Your task to perform on an android device: View the cruise schedules with activity-based sightseeing for an early morning on November 28 by using the Airbnb app.
Image 1: 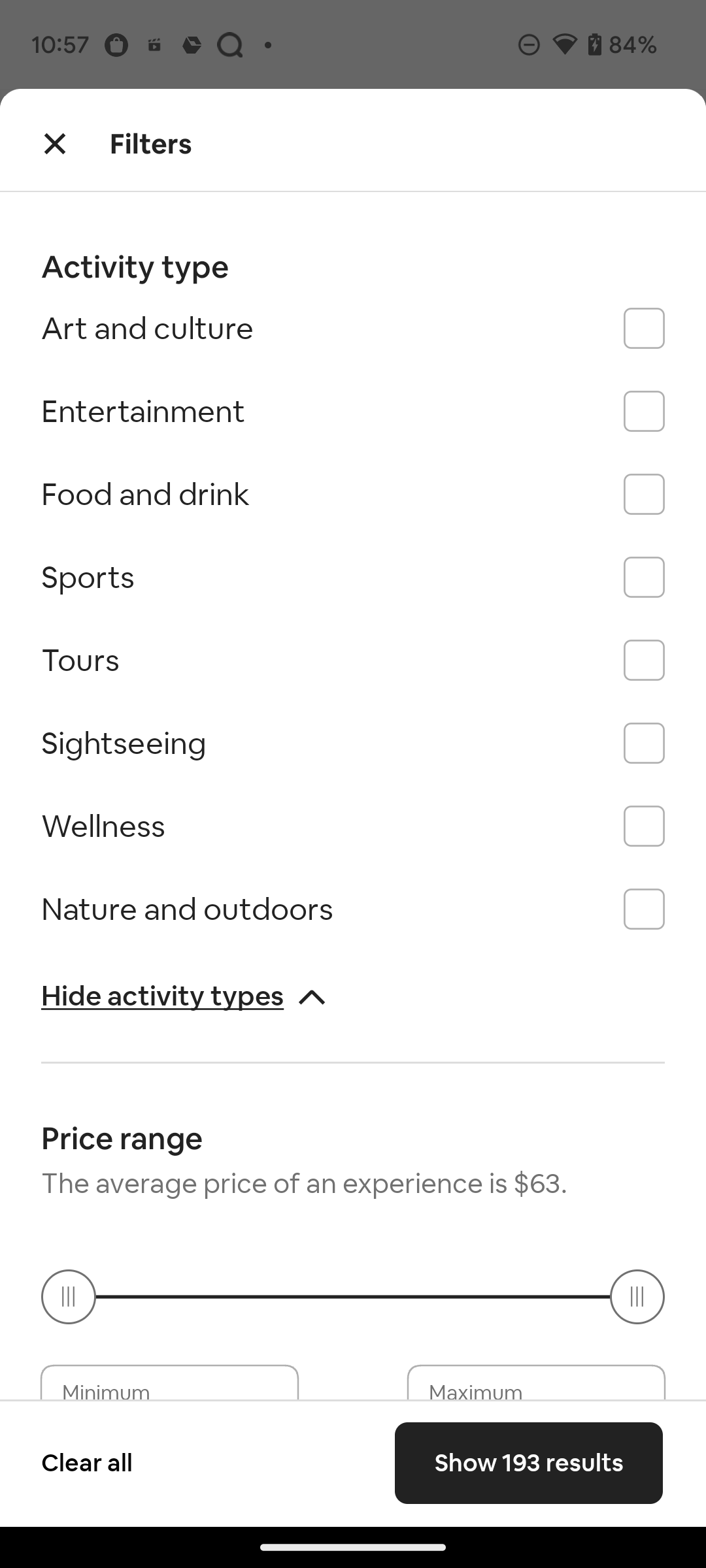
select Activity type as Sightseeing
Step 1: click (353, 743)
Image 2: 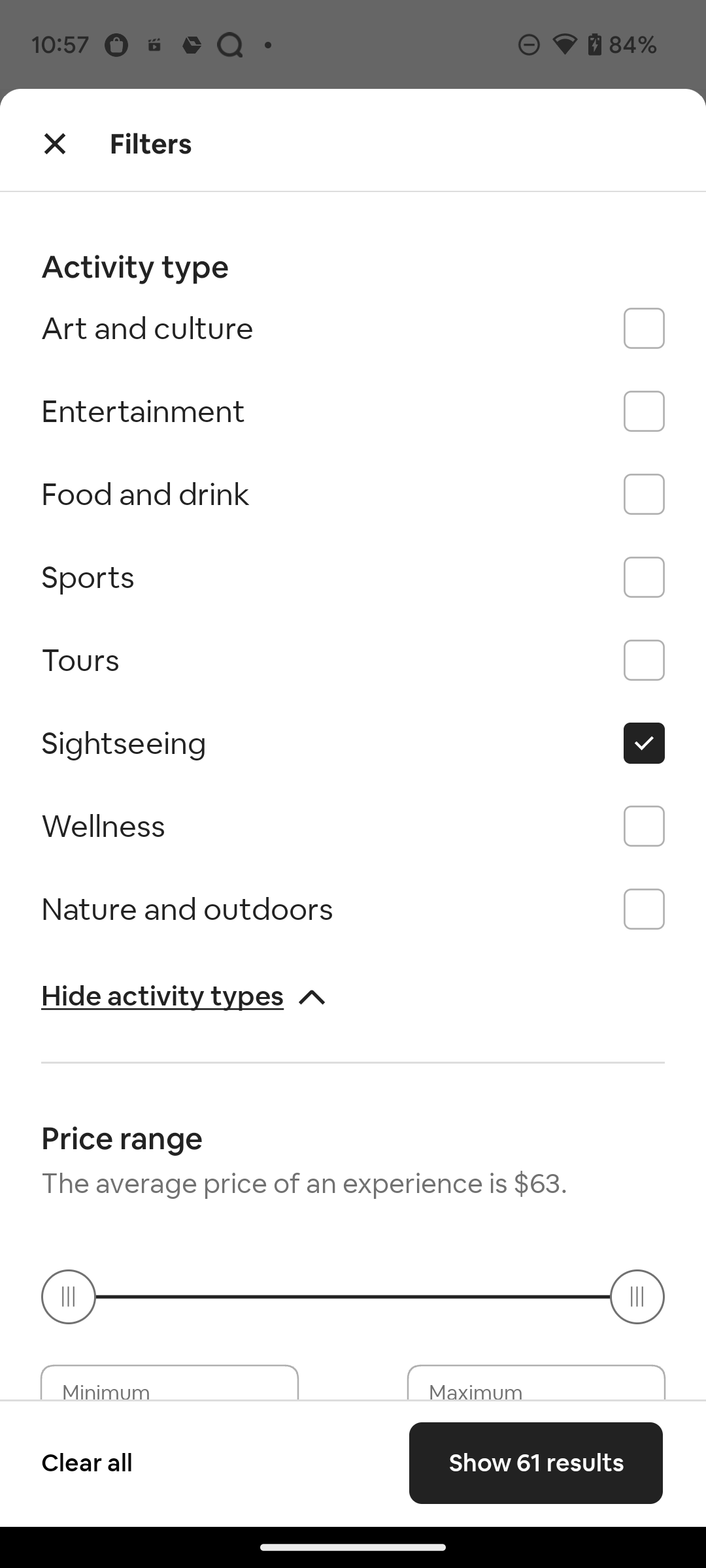
Swipe up
Step 2: scroll down
Image 3: 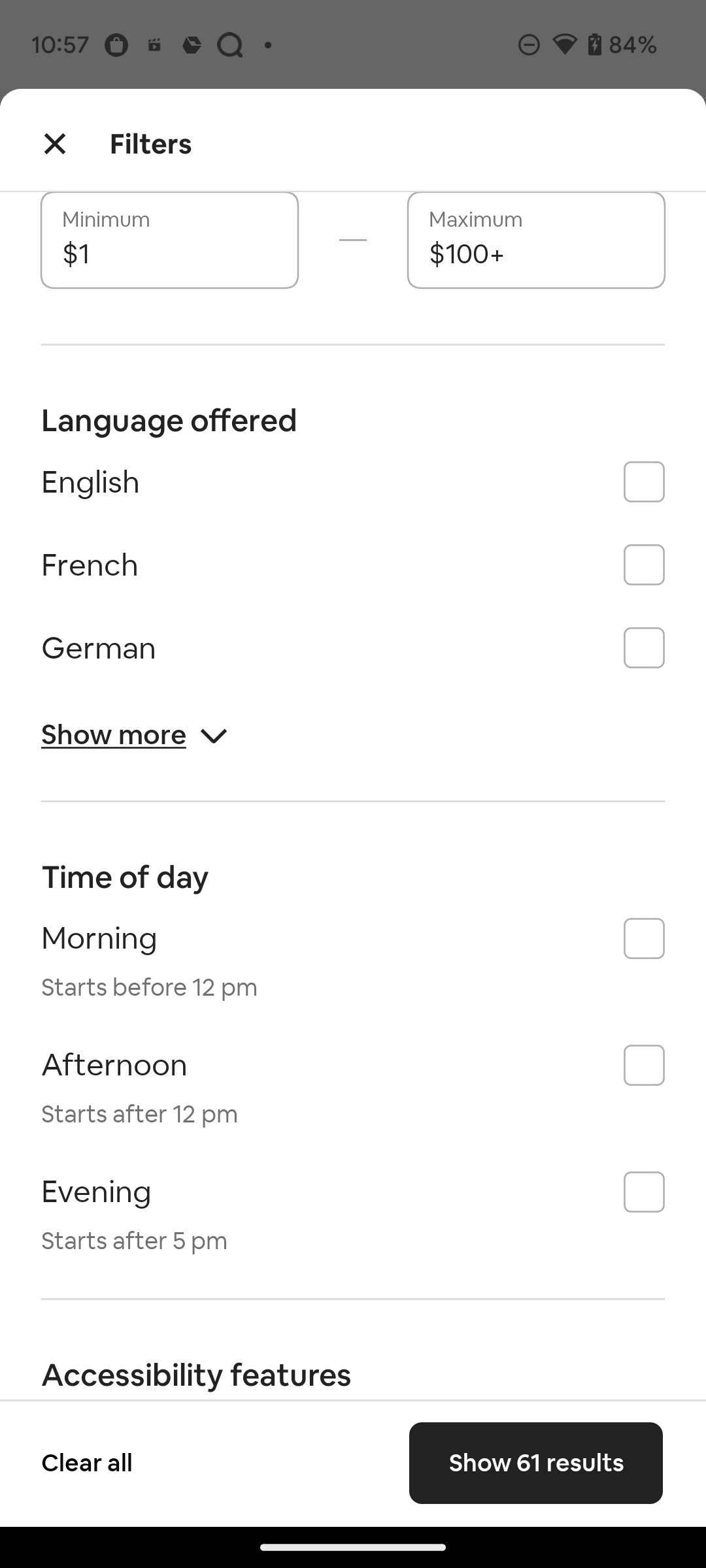
Select Time of day as Morning
Step 3: click (353, 960)
Image 4: 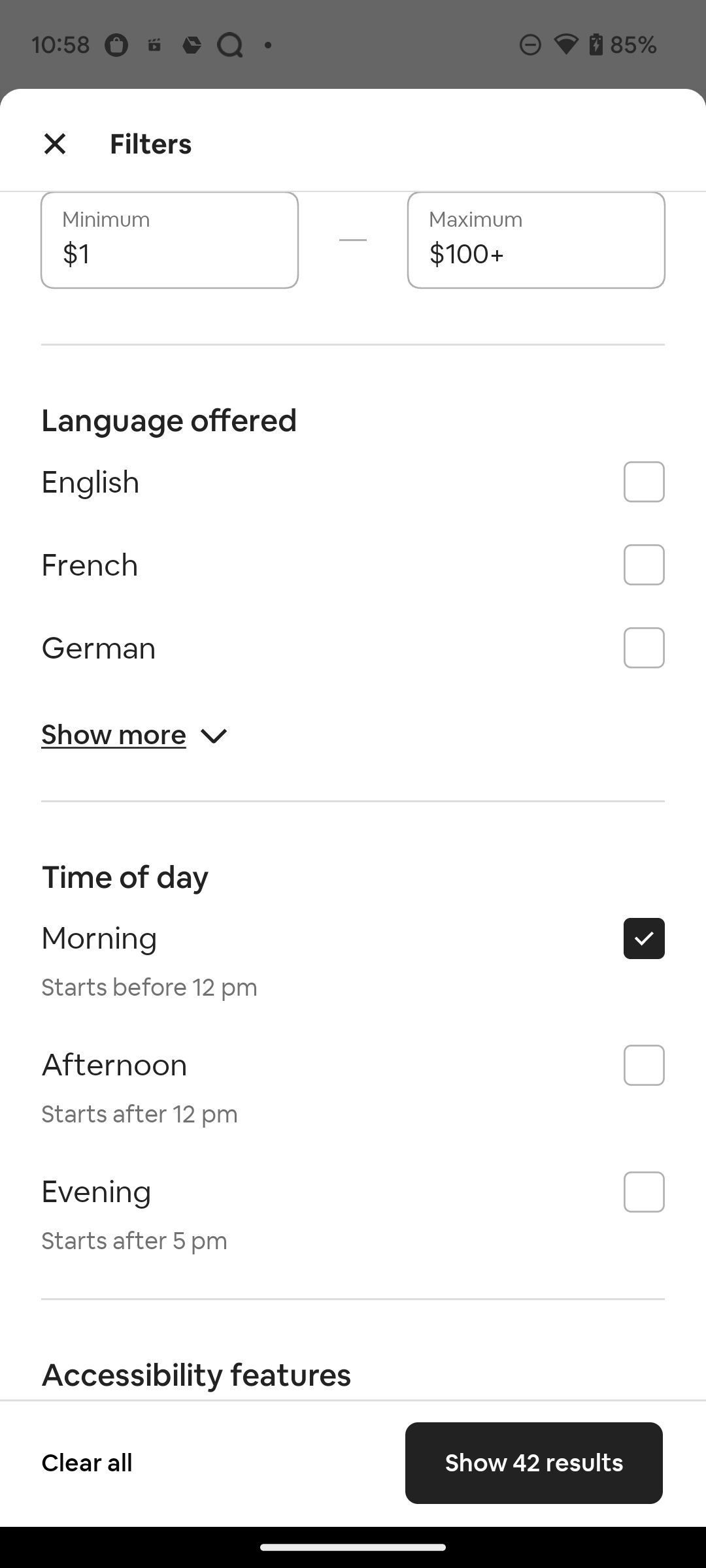
Click on Show 42 results at the bottom right corner of the screen
Step 4: click (533, 1463)